Your task to perform on an android device: I want to know the public transport and other ways of travelling from this hotel to other places of berlin, so find the travel information from the Double Hotel Gat Point Charlie Berlin in the Airbnb app.
Image 0: 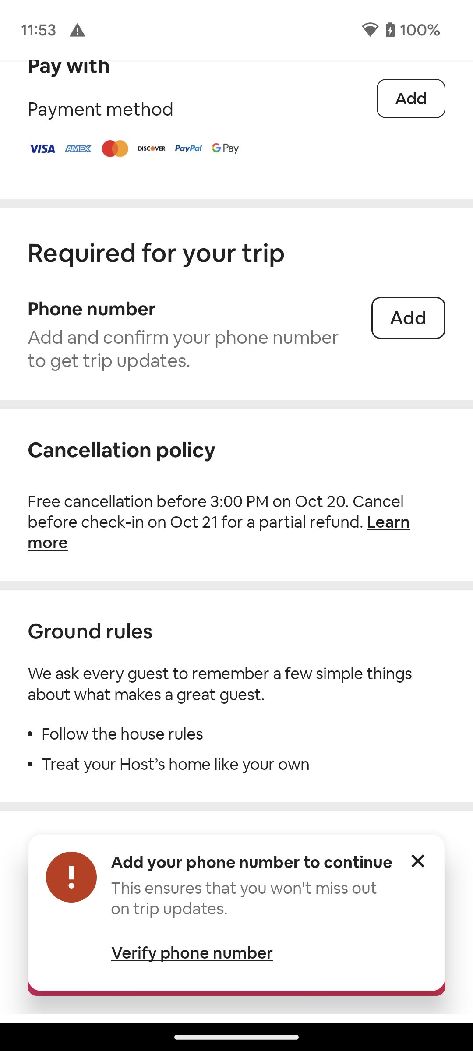
Go back to the previous page.
Step 0: press back button
Image 1: 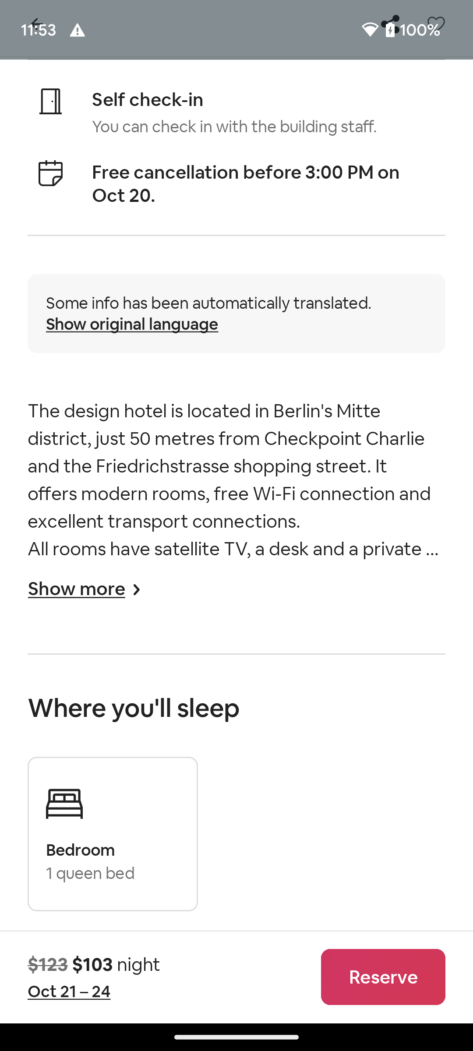
Scroll down to view the travel information from this hotel.
Step 1: scroll down
Image 3: 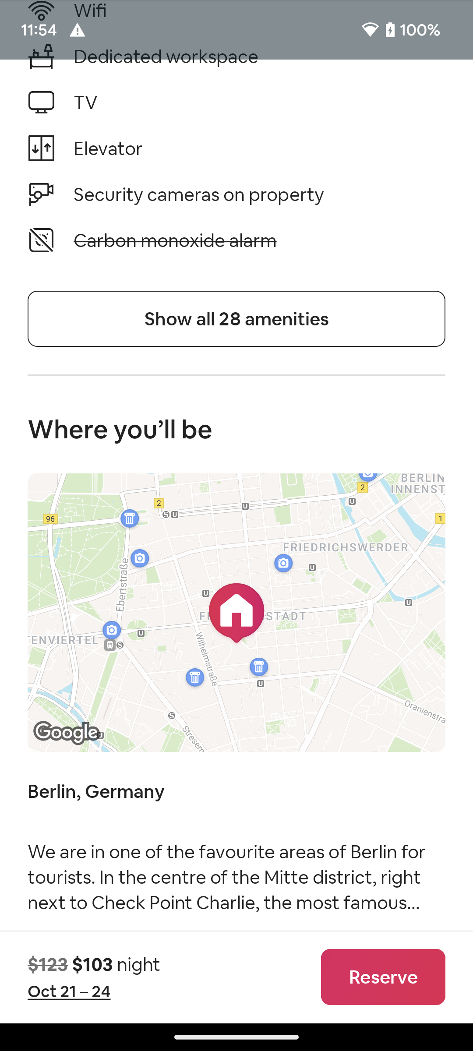
Click on the map to view the travel information and public transport ways from this hotel.
Step 3: click (236, 612)